Your task to perform on an android device:  share the created form through Gmail with the subject survey form to the id -dbwscratch.test.id3@gmail
Image 0: 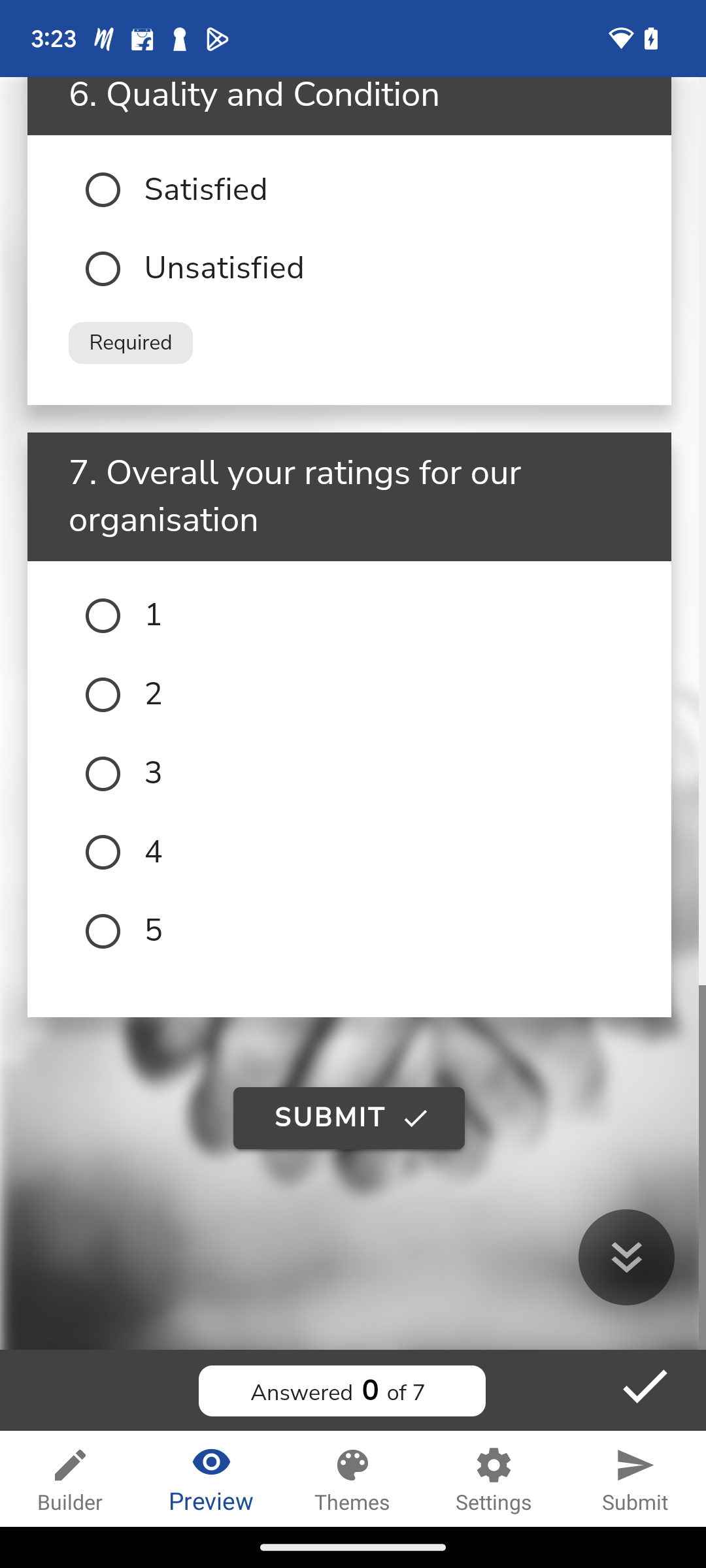
click on the submit icon presented on the right side of the bottom
Step 0: click (635, 1478)
Image 1: 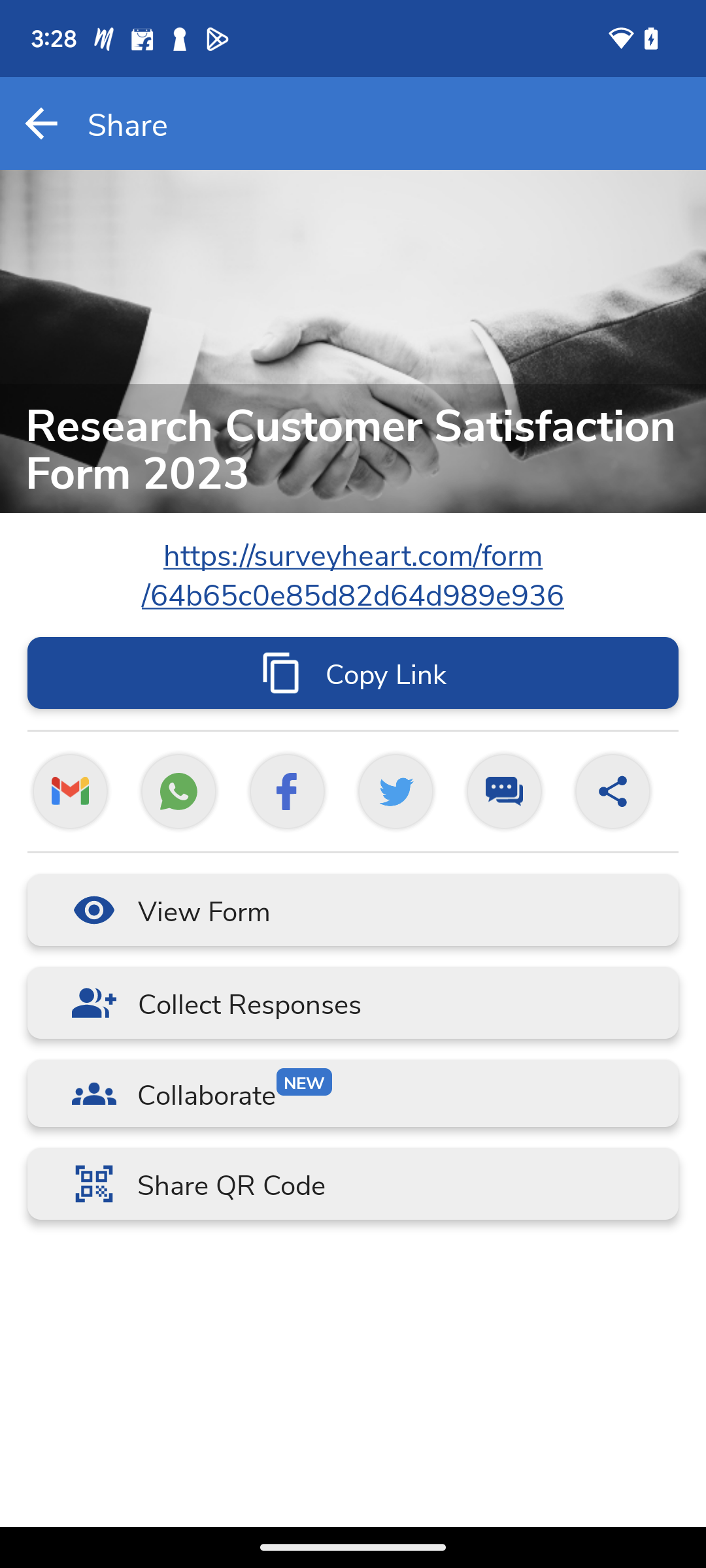
Click on the gmail icon presented on the left side in the middle of the screen.
Step 1: click (69, 791)
Image 2: 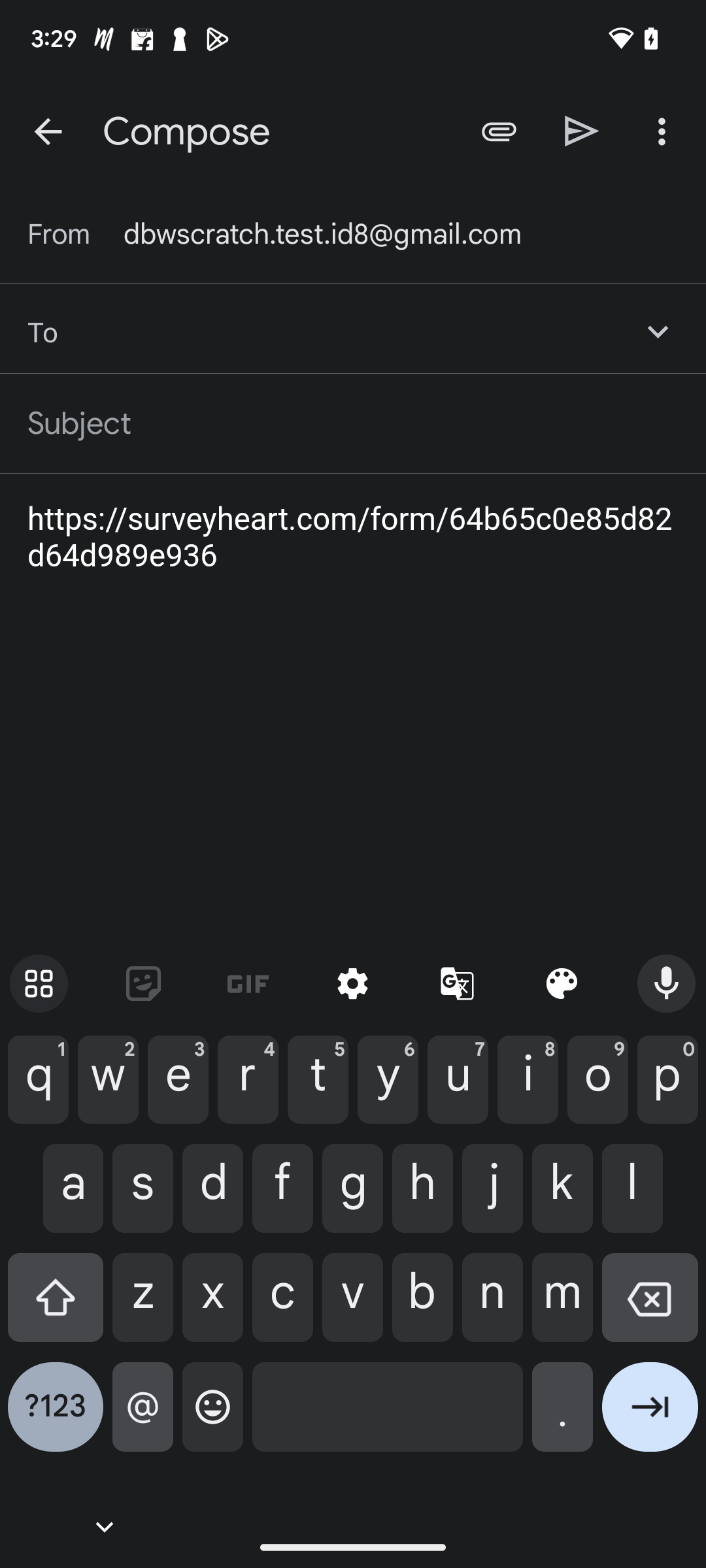
Add id dbwscratch.test.id3@gmail.com in the option "To"
Step 2: type "dbwscratch.test.id3@gmail.com"
Image 4: 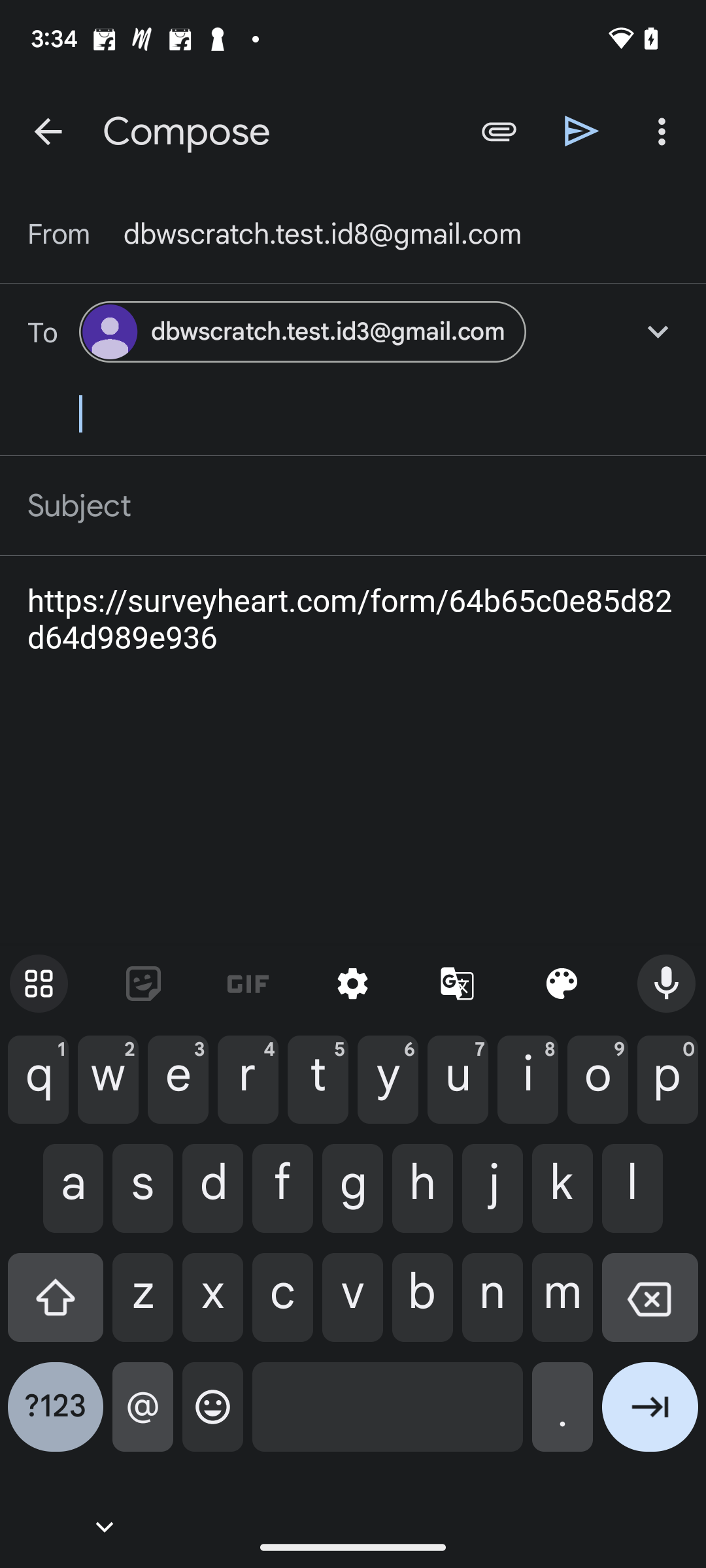
click on the subject option
Step 4: click (353, 505)
Image 5: 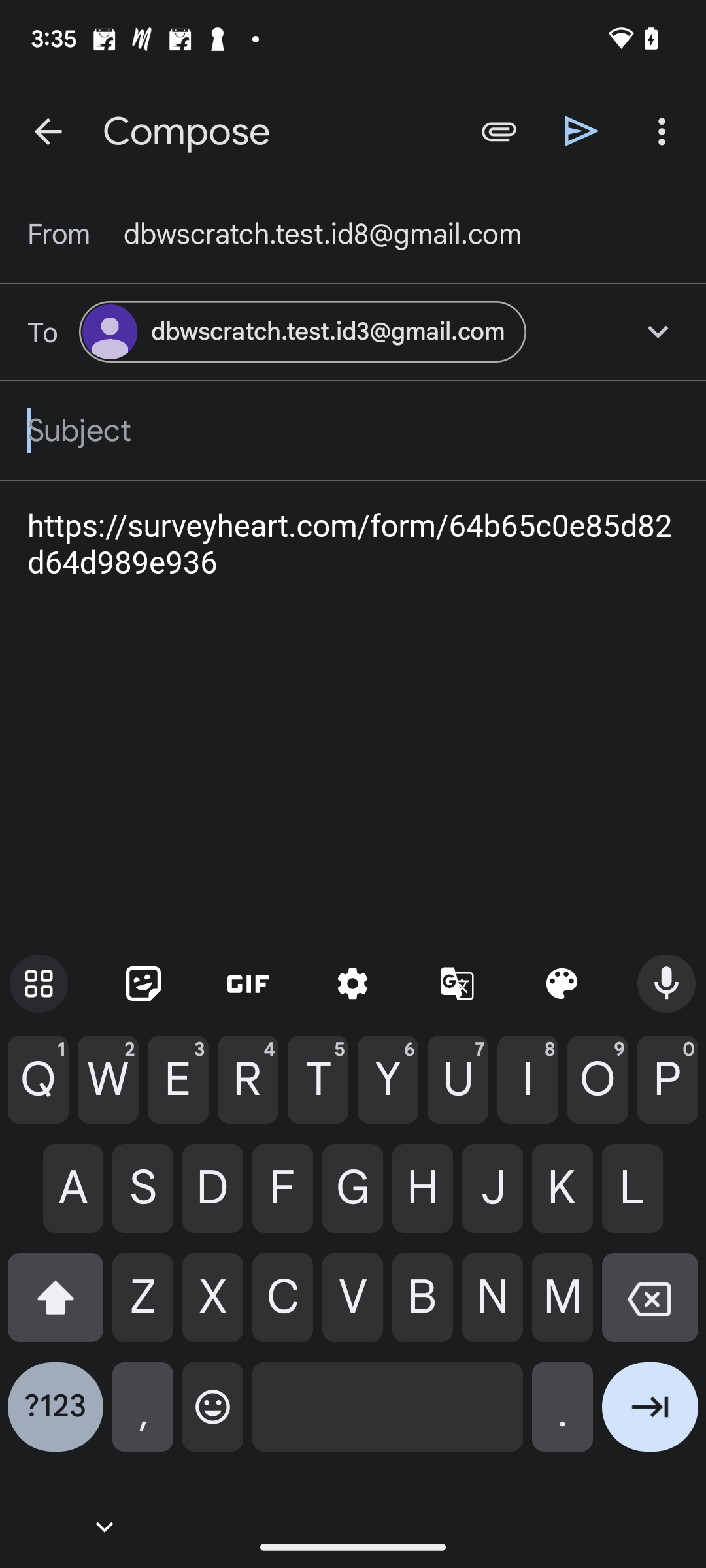
Type Survey form as subject
Step 5: type "Survey Form"
Image 6: 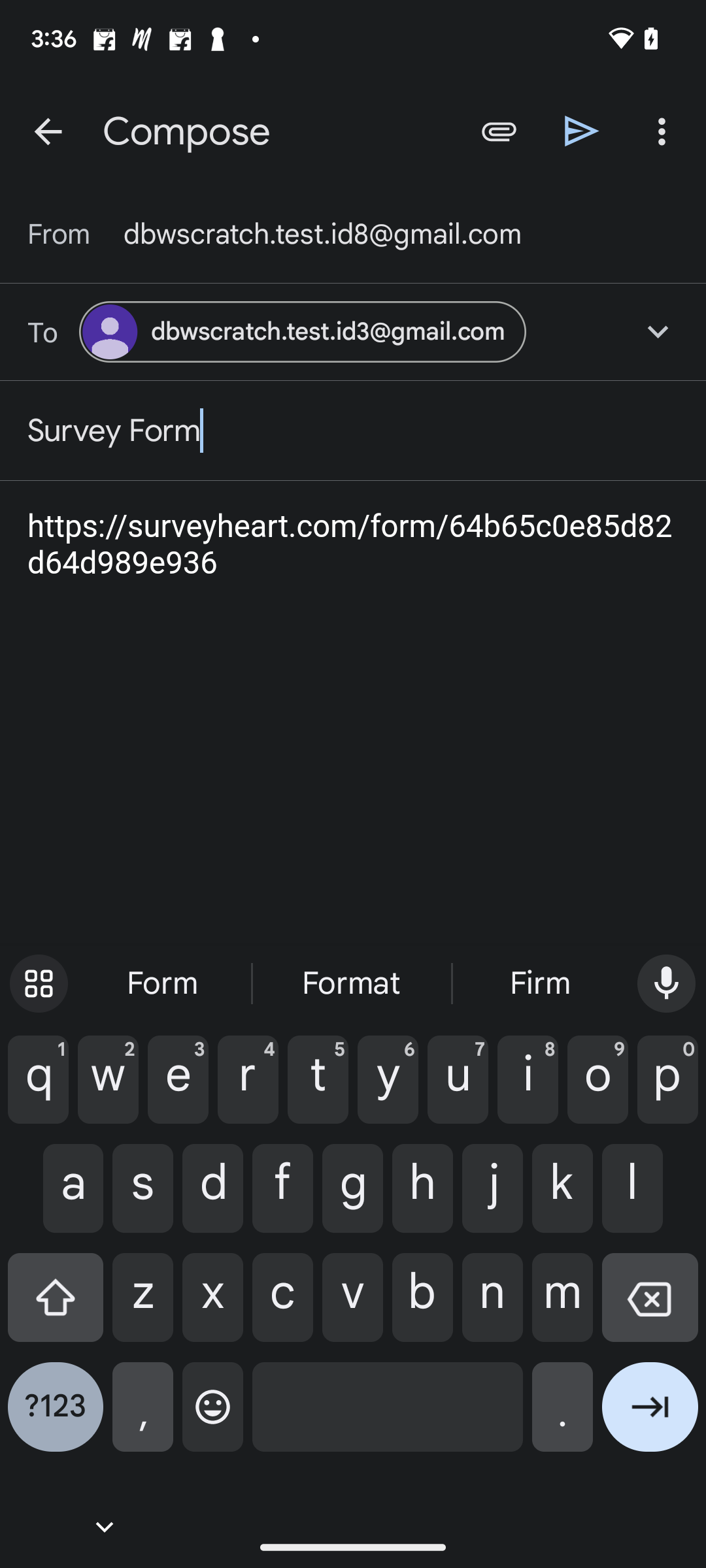
Click on the share icon presented on right side of the top.
Step 6: click (582, 131)